Your task to perform on an android device: I'd like to keep track of my sand aloe plant's progress in my garden using the PlantCam app.
Image 0: 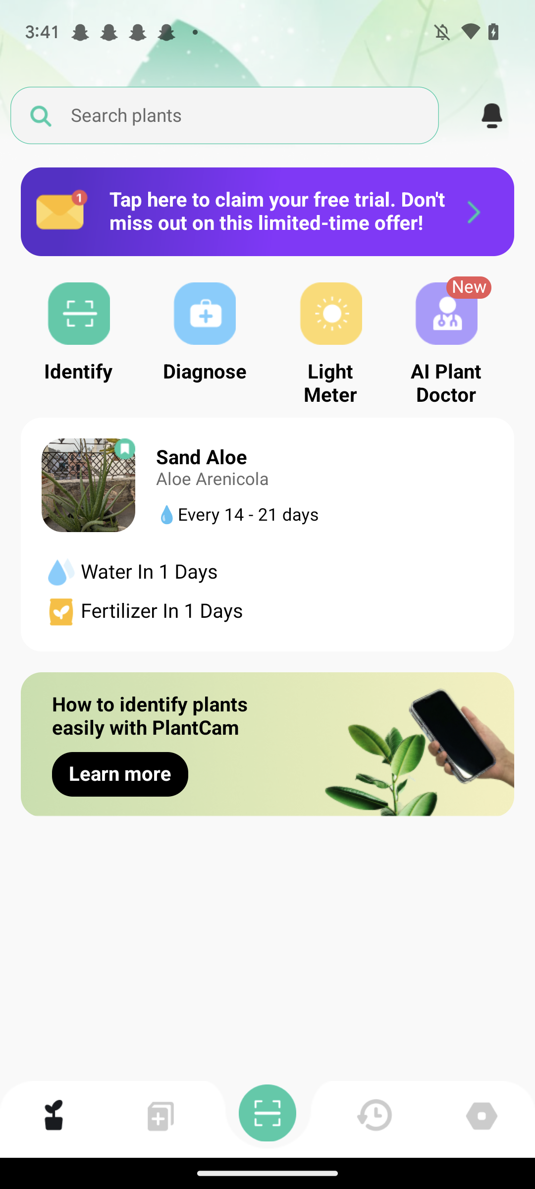
Click on the Sand Aloe 
Step 0: click (124, 496)
Image 1: 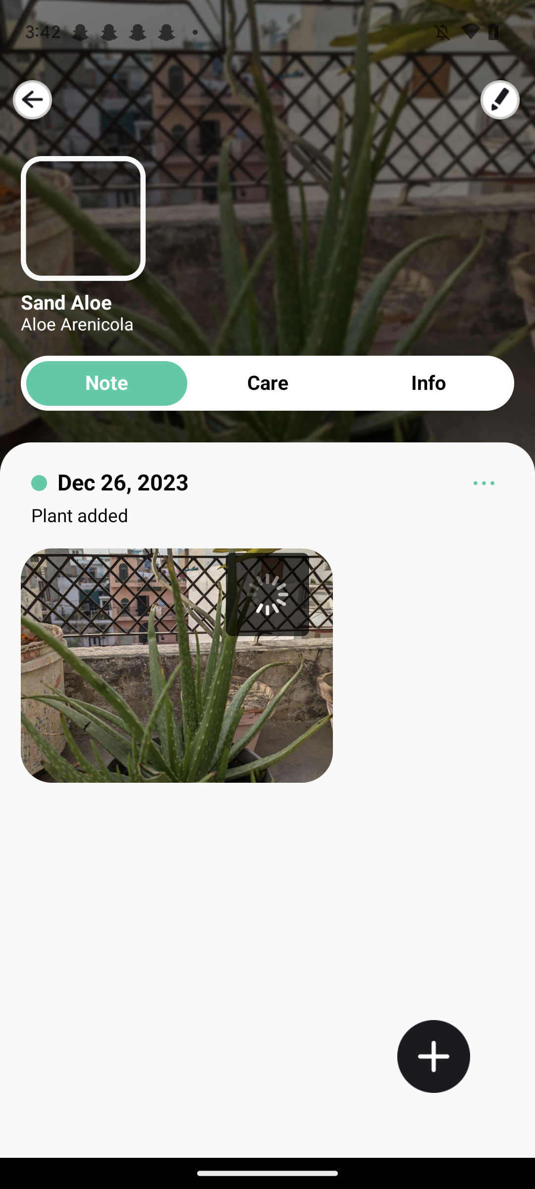
Click on Care option
Step 1: click (267, 383)